Your task to perform on an android device: I'm interested in reading the eBay app's review of the Apple MacBook Air 13.
Image 0: 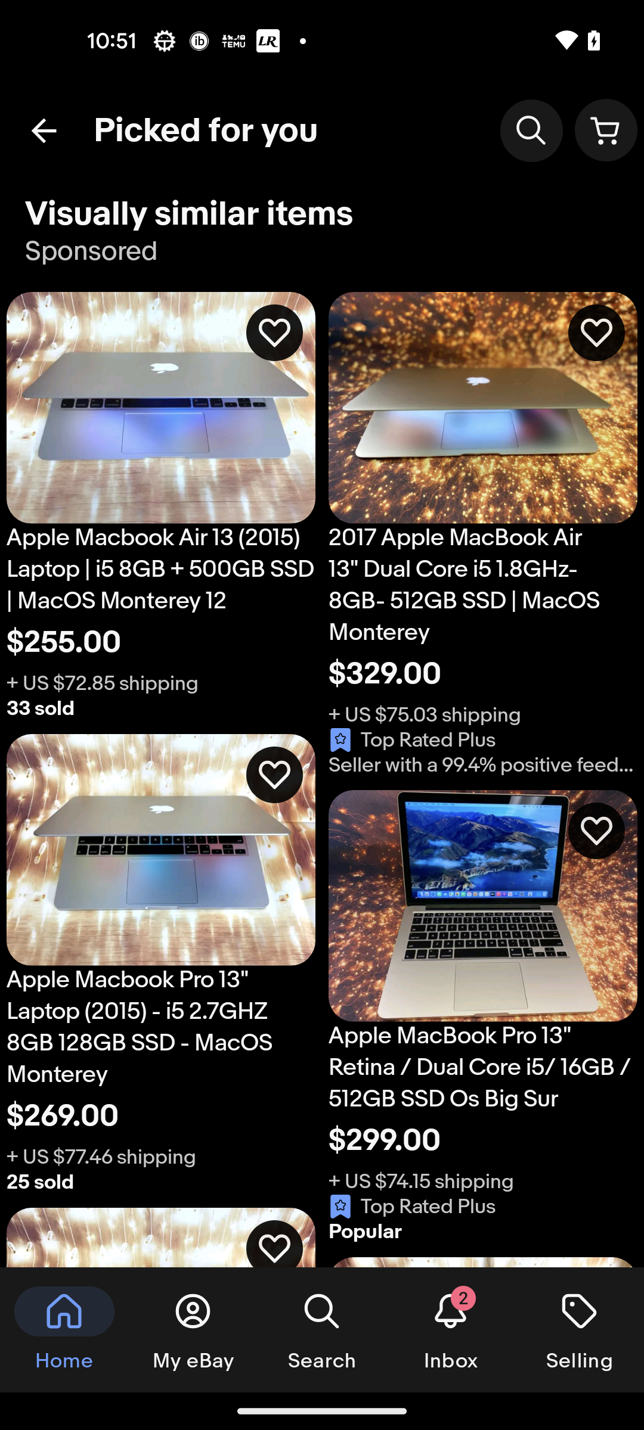
Go back to the previous screen
Step 0: press back button
Image 1: 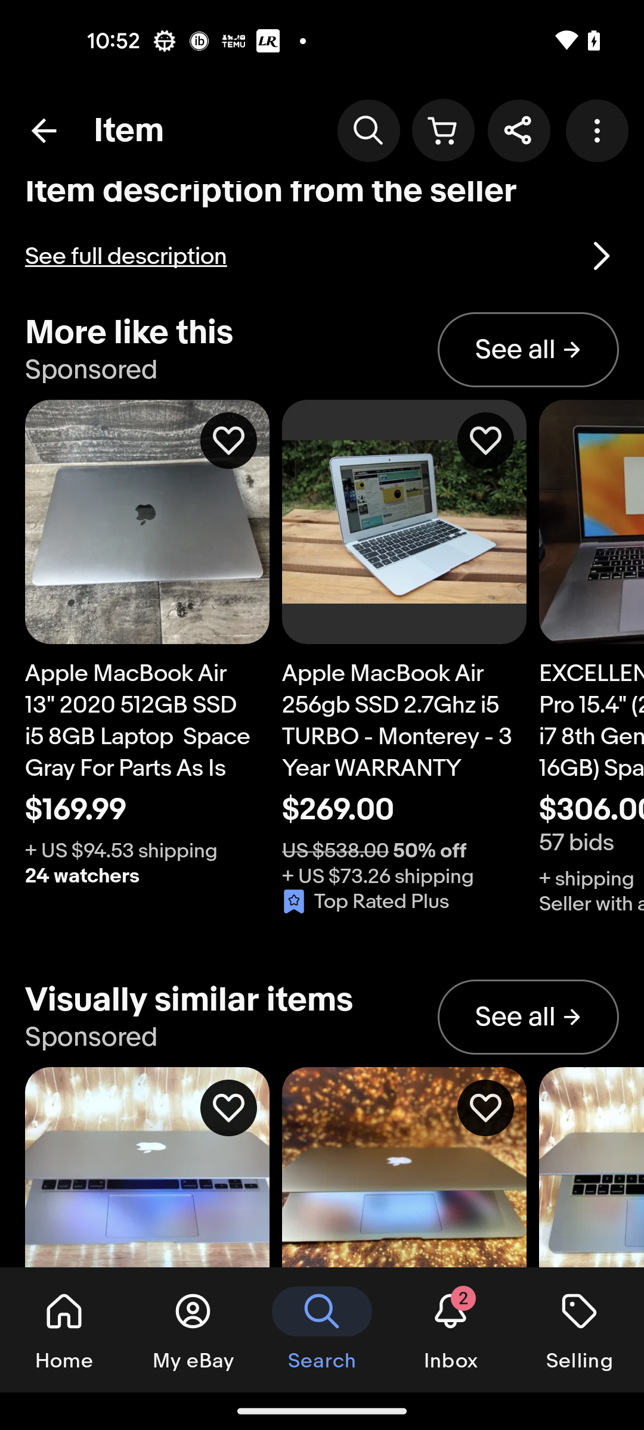
Swipe up to See all feedback
Step 1: scroll down
Image 2: 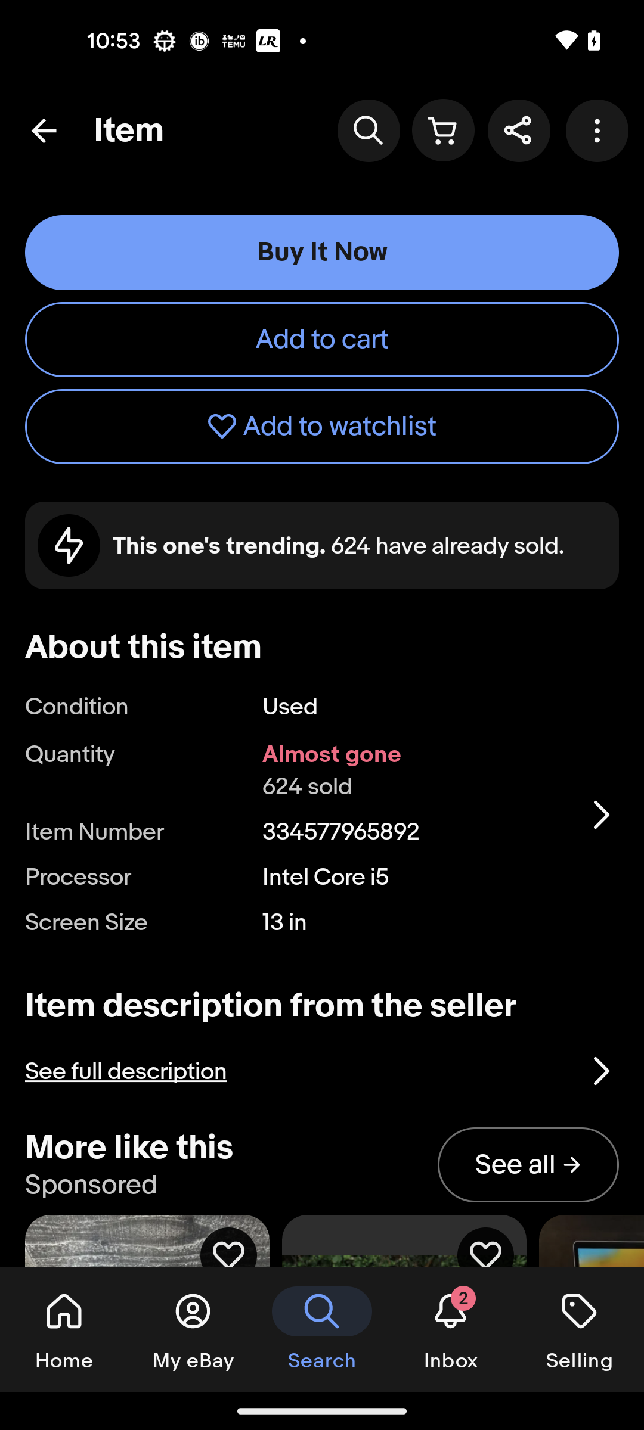
Swipe up to See all feedback
Step 2: scroll down
Image 3: 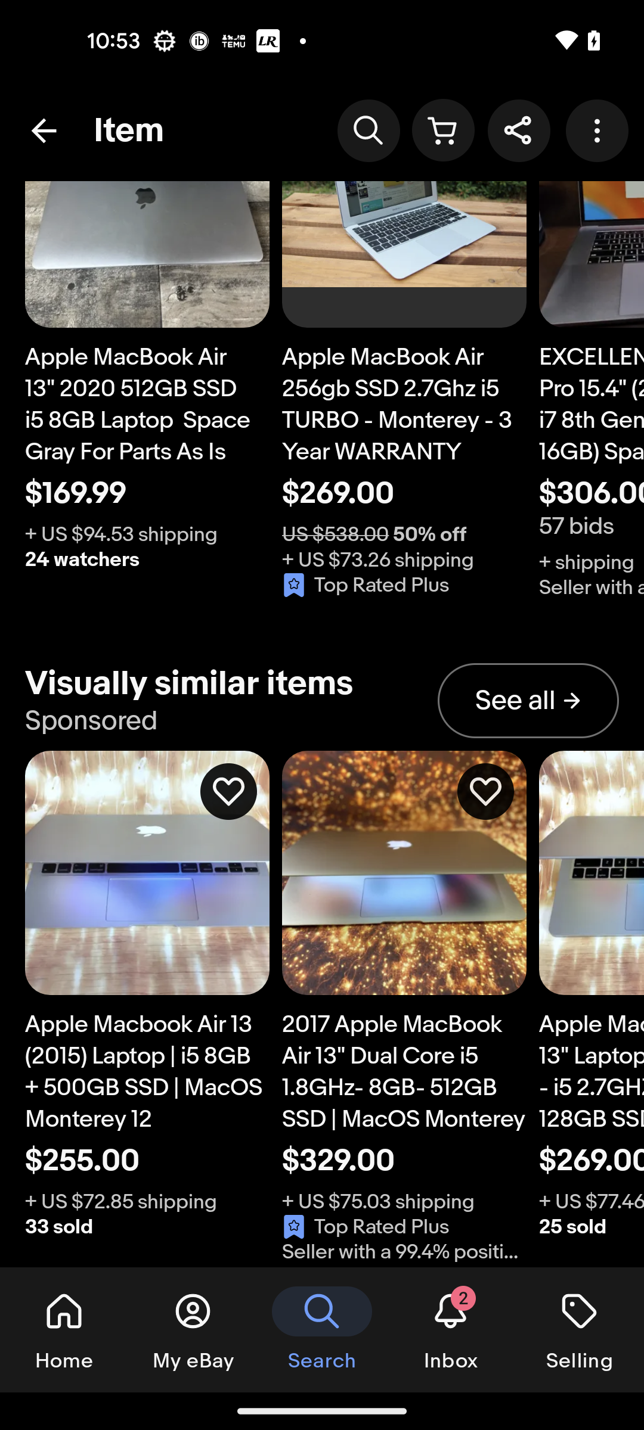
Swipe up to See all feedback
Step 3: scroll down
Image 4: 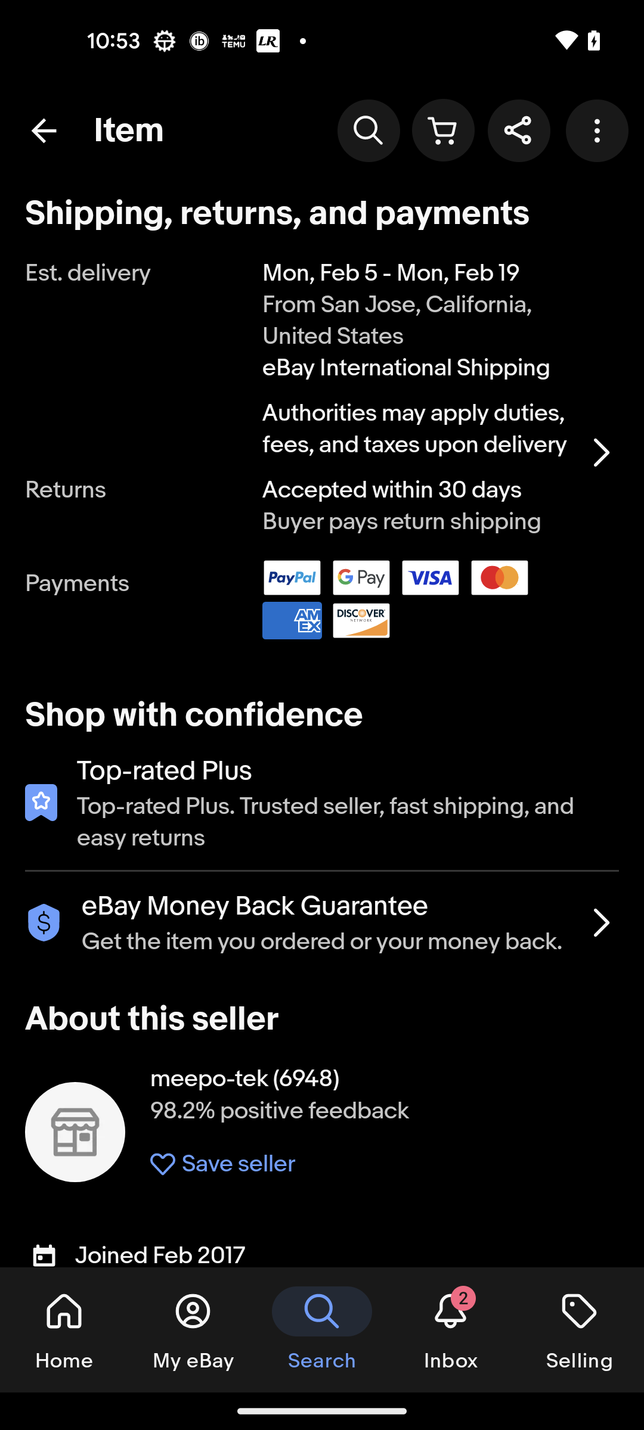
Swipe up to See all feedback
Step 4: scroll down
Image 5: 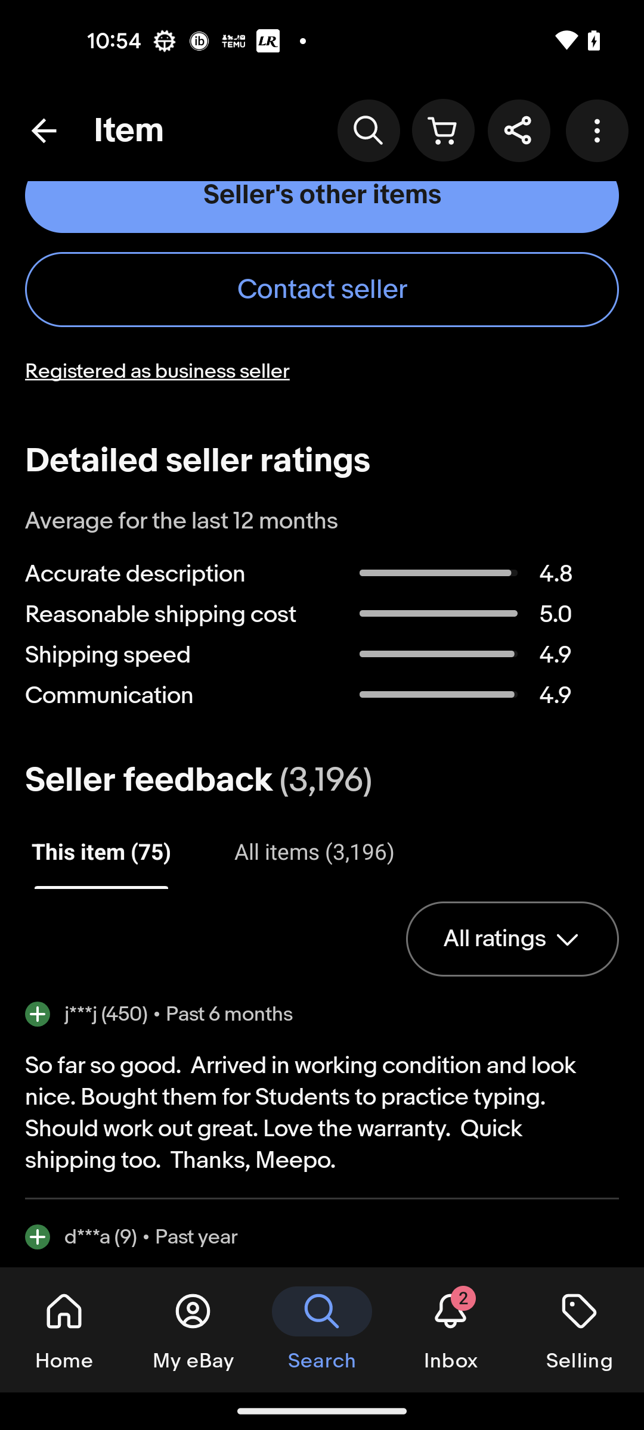
Swipe up to See all feedback
Step 5: scroll down
Image 6: 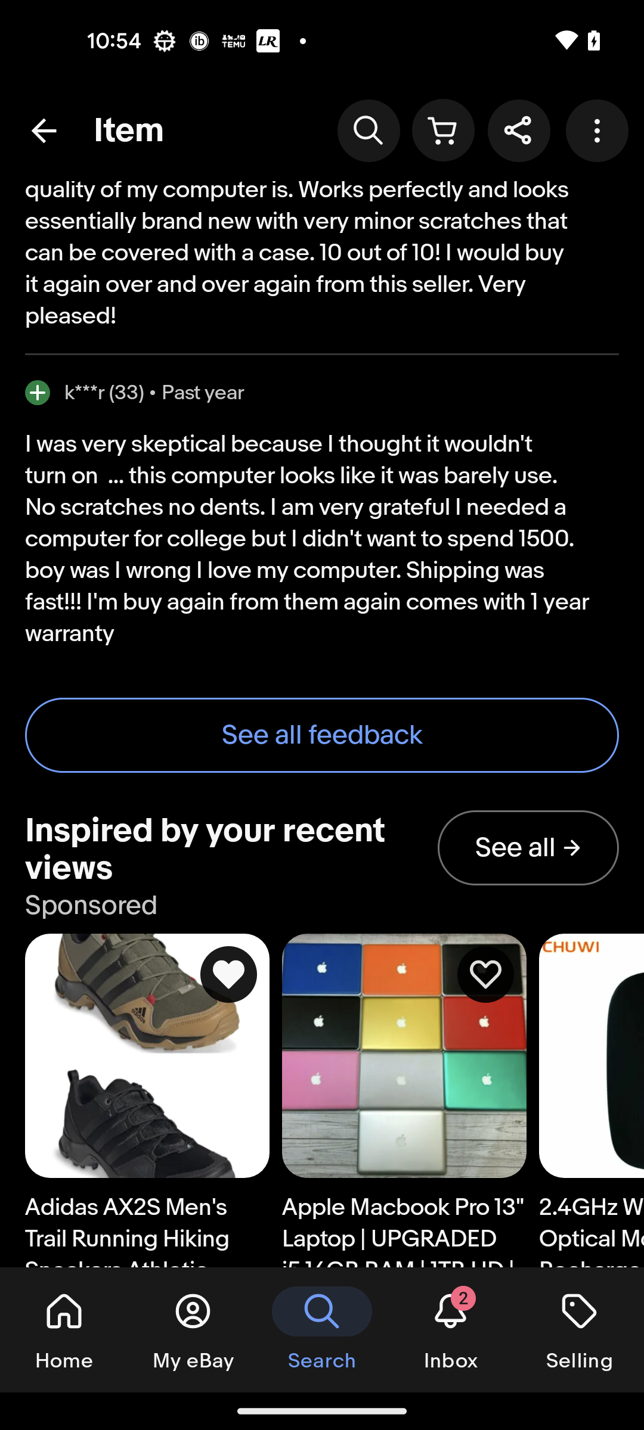
Click on the See all feedback button
Step 6: click (322, 735)